Your task to perform on an android device: Get the travel Information of flight taking 24 hours and 30 minutes on the gotogate app from Sao Paulo - GRU International Airport to Beijing China Airport (PEK)  
Image 0: 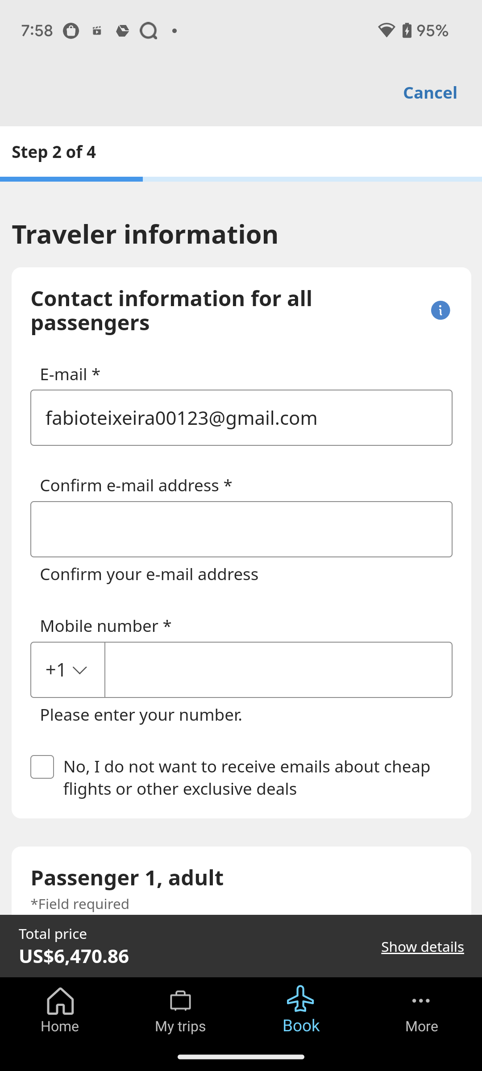
Click on Show details at the bottom right corner of the screen
Step 0: click (242, 946)
Image 2: 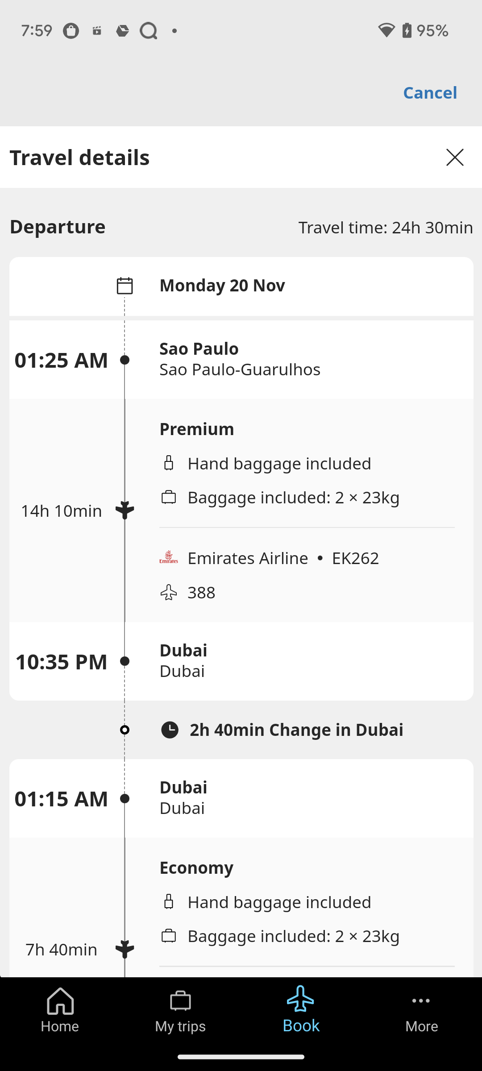
swipe up to see full details
Step 2: scroll down